Your task to perform on an android device: I need a break from my demanding working life, and I've discovered that Rome is the best spot to visit. Find a property on the Rentalia app in Rome.
Image 0: 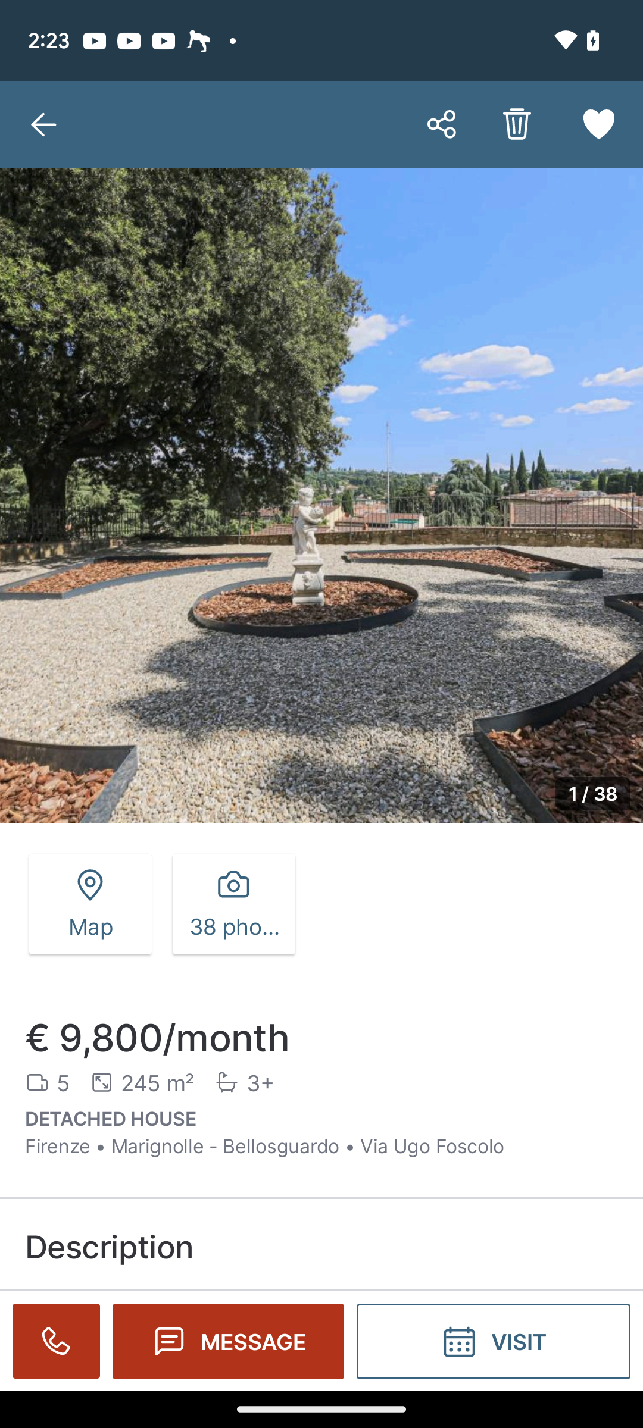
Open rentalia app
Step 0: open app "Rentalia"
Image 1: 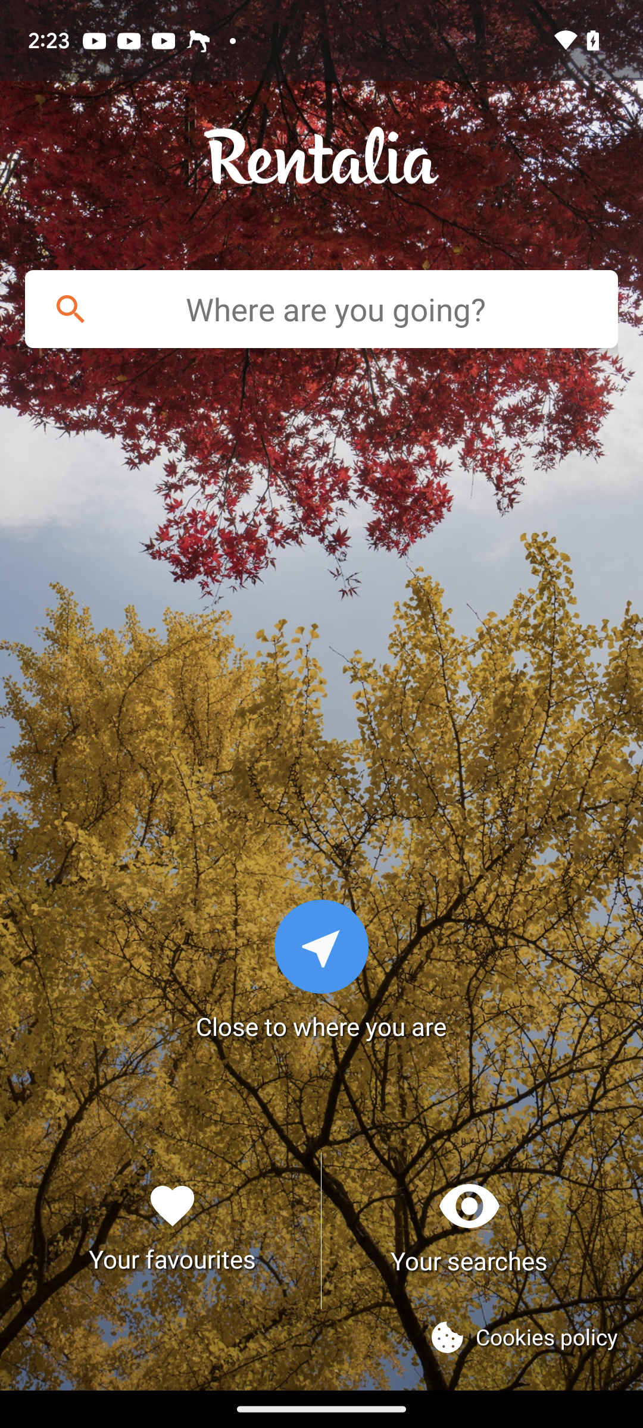
Click on the search textbox
Step 1: click (321, 309)
Image 2: 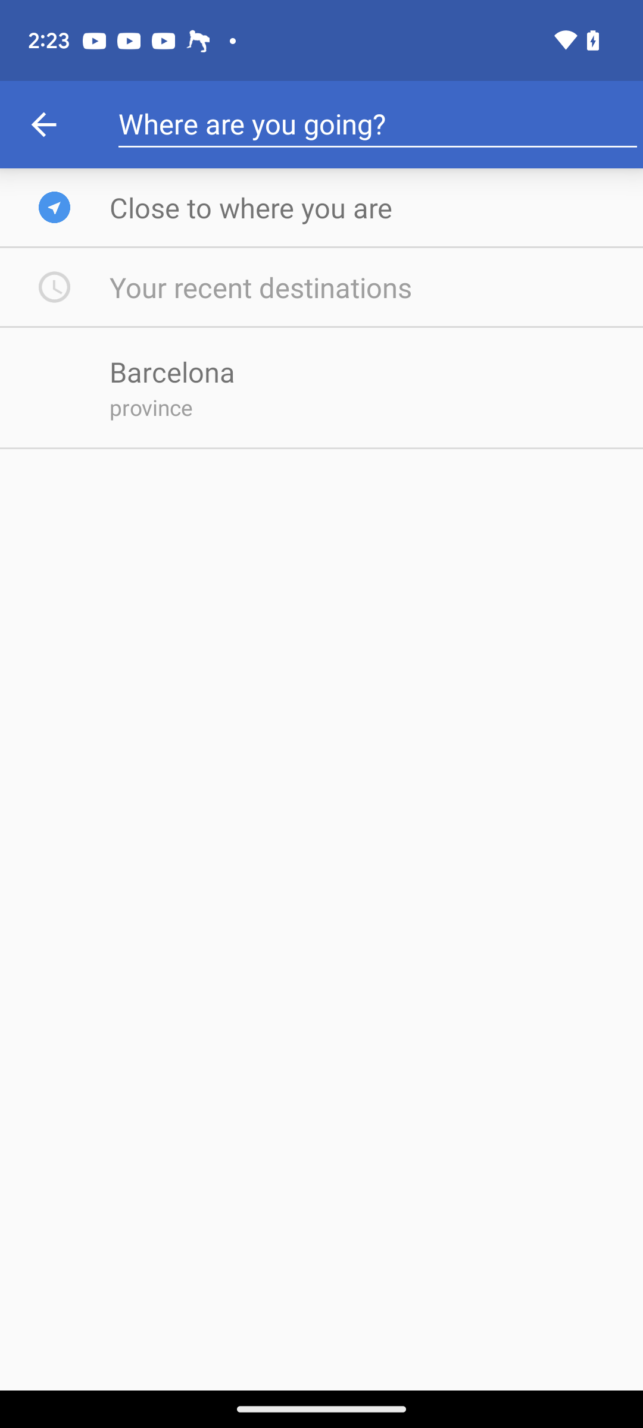
Click on the search textbox at the top of the screen
Step 2: click (377, 124)
Image 3: 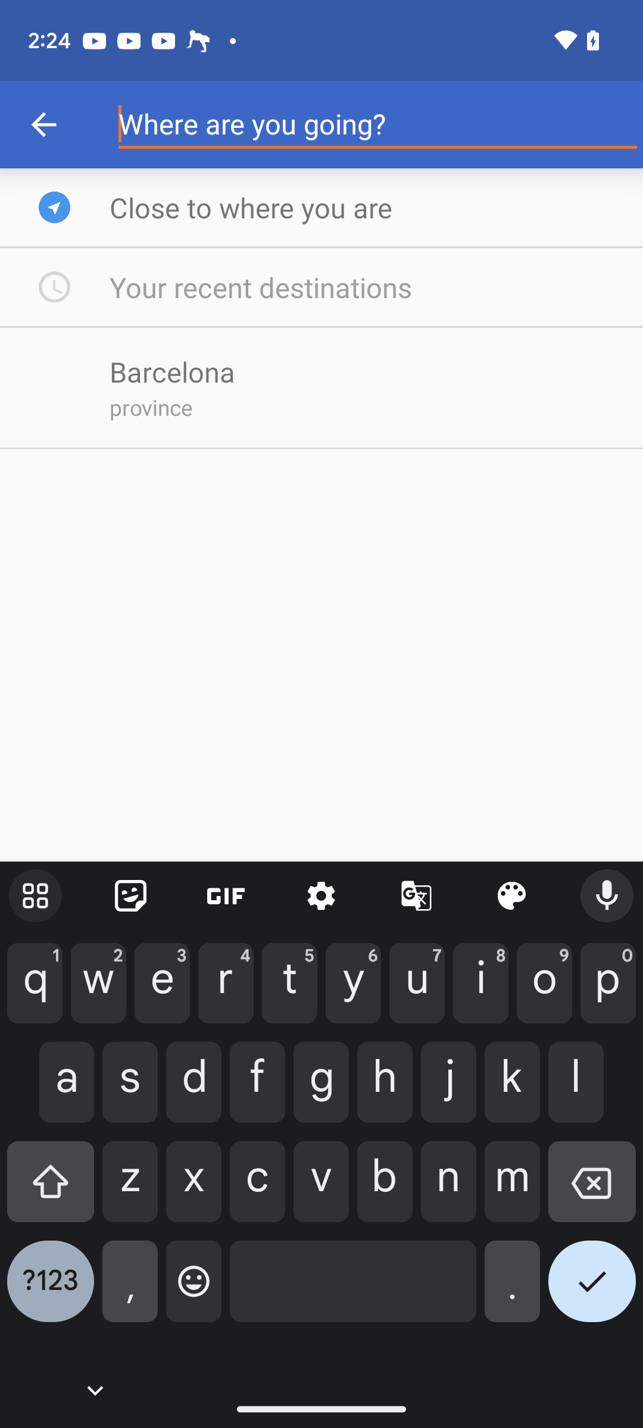
Enter Rome in the textbox
Step 3: type "Rome"
Image 4: 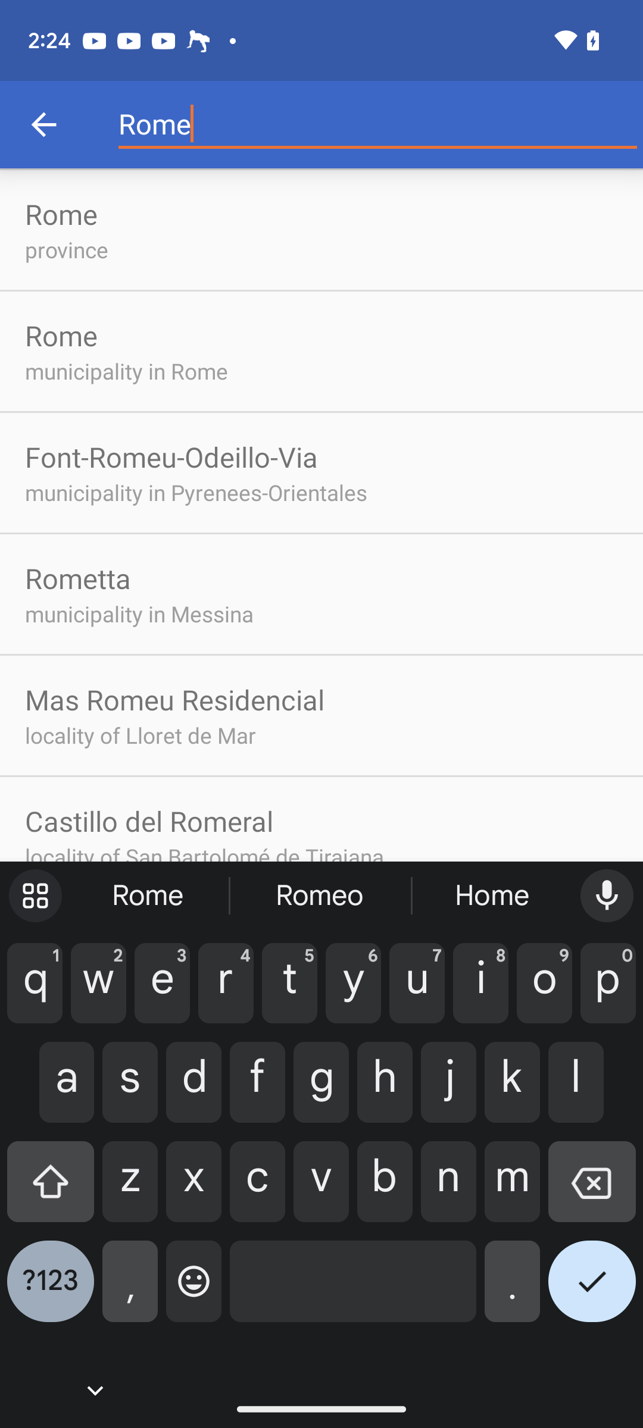
Click on the first search result
Step 4: click (321, 229)
Image 5: 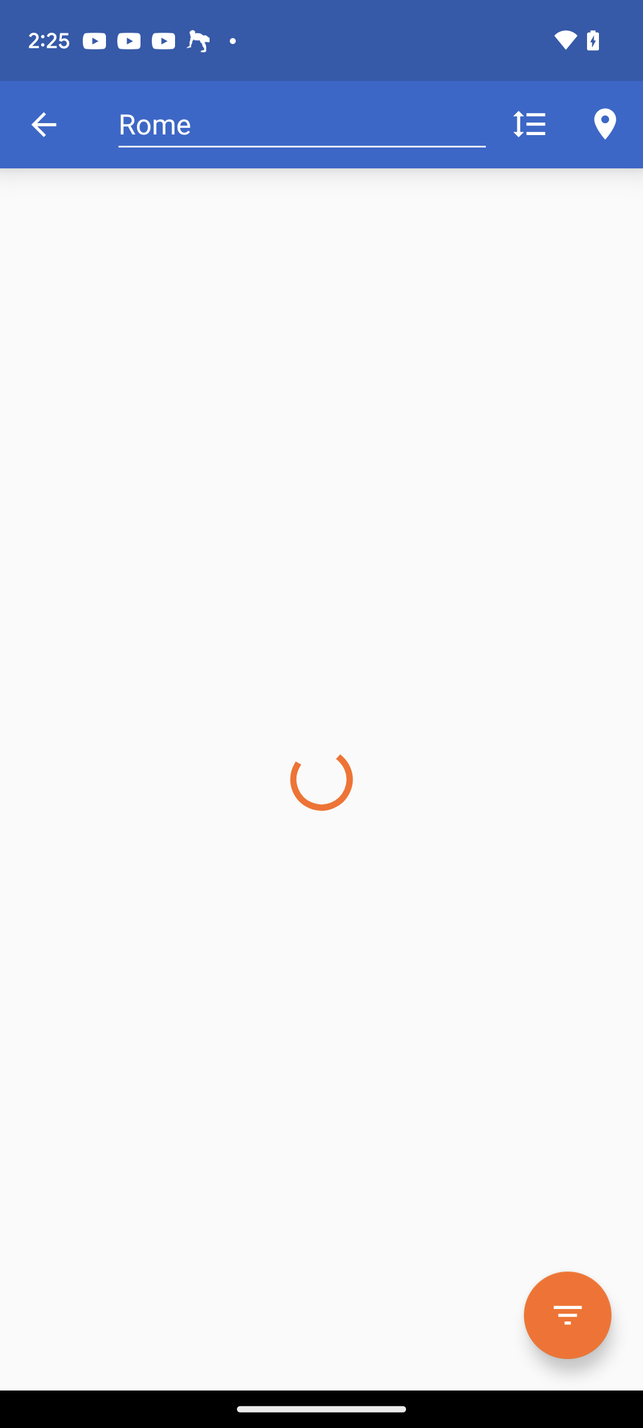
Click on the first search result
Step 5: wait